Your task to perform on an android device: I want daily weather updates, thus I want to enable the weather alert notification for Upper East Side, NY in the Weather& Radar setting app's settings.
Image 0: 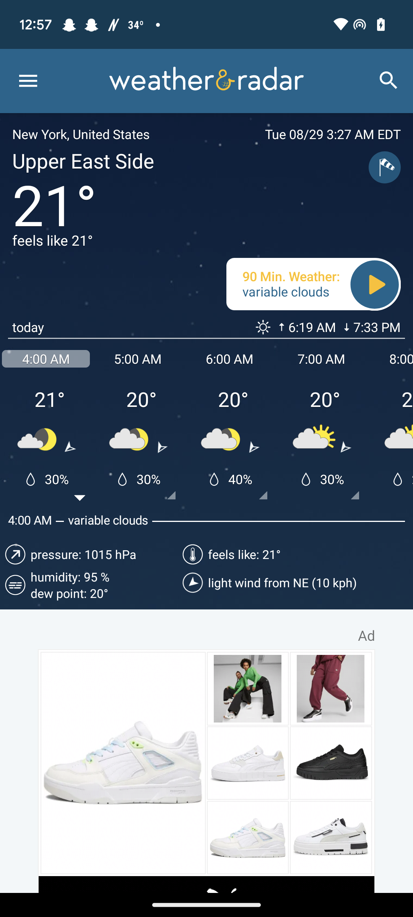
Click on the menu icon at the top left corner of the screen
Step 0: click (28, 80)
Image 1: 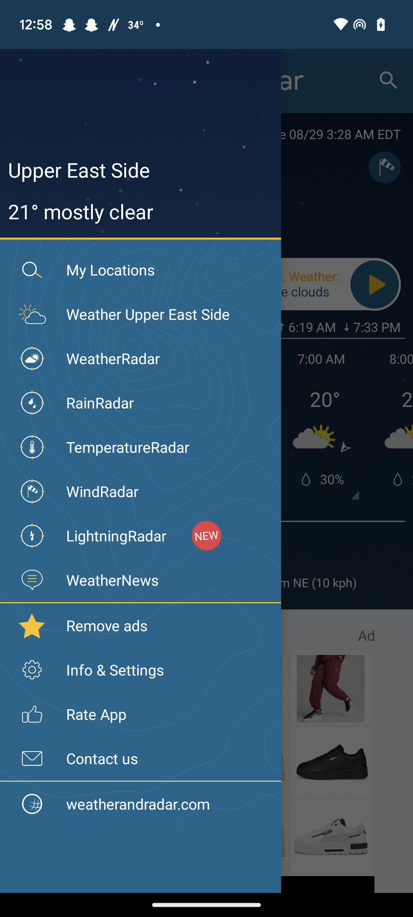
Click on the info & Setting option
Step 1: click (119, 670)
Image 2: 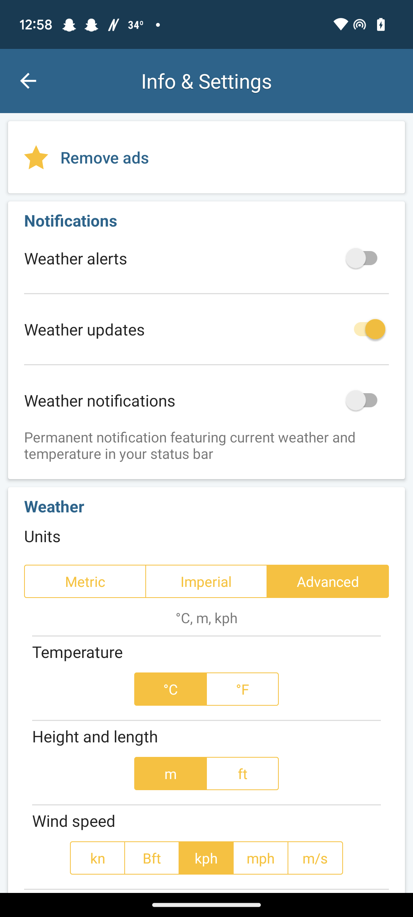
Click on the switch icon next to the weather alerts
Step 2: click (373, 258)